Your task to perform on an android device: Change the alarm on the Alarmy app.
Image 1: 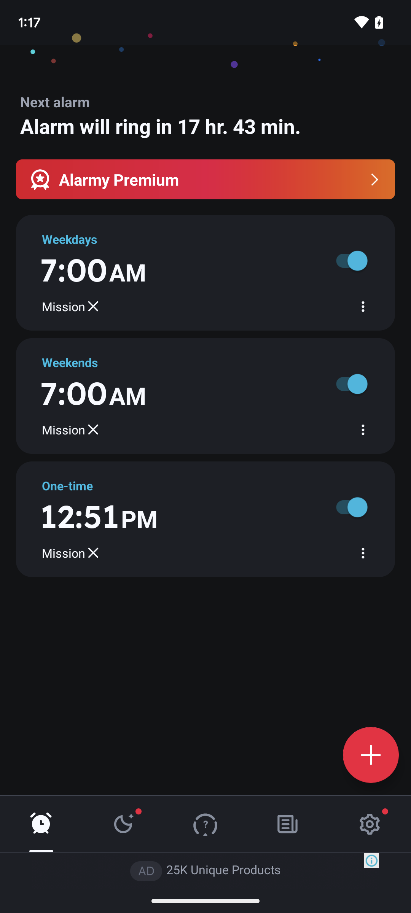
Tap on the 7:00 am alarm.
Step 1: click (127, 272)
Image 2: 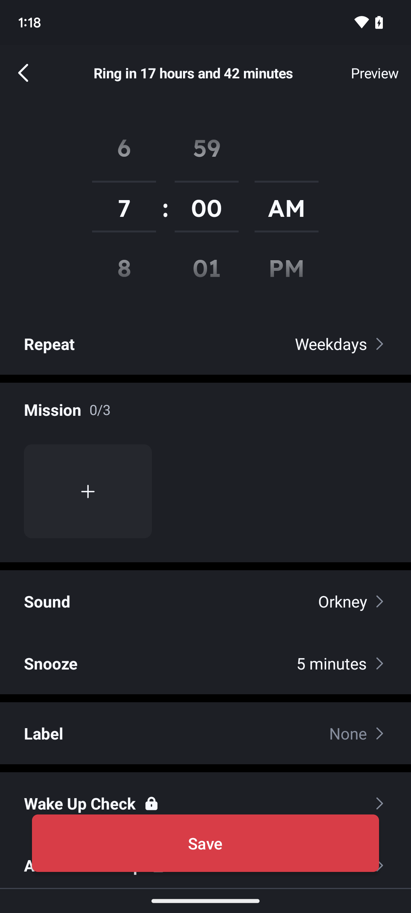
Tap on the 7:00 am alarm.
Step 2: wait
Image 3: 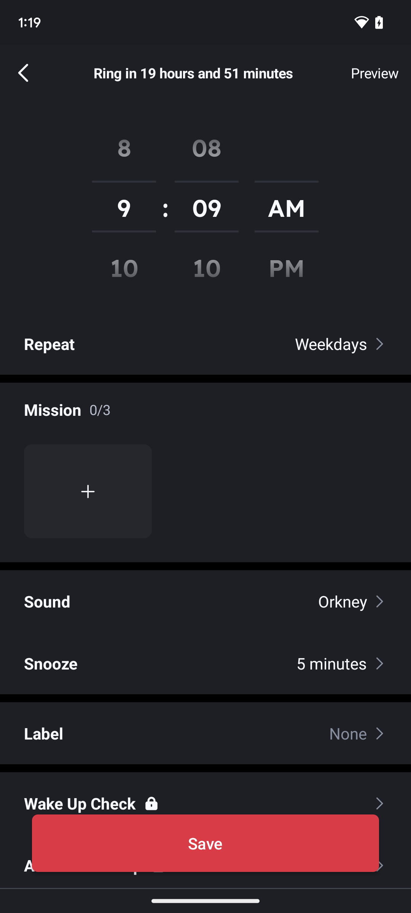
Tap on Save .
Step 3: click (298, 848)